Your task to perform on an android device: I shall start Running from tomorrow onwards, search for running shoes in the eBay app.
Image 0: 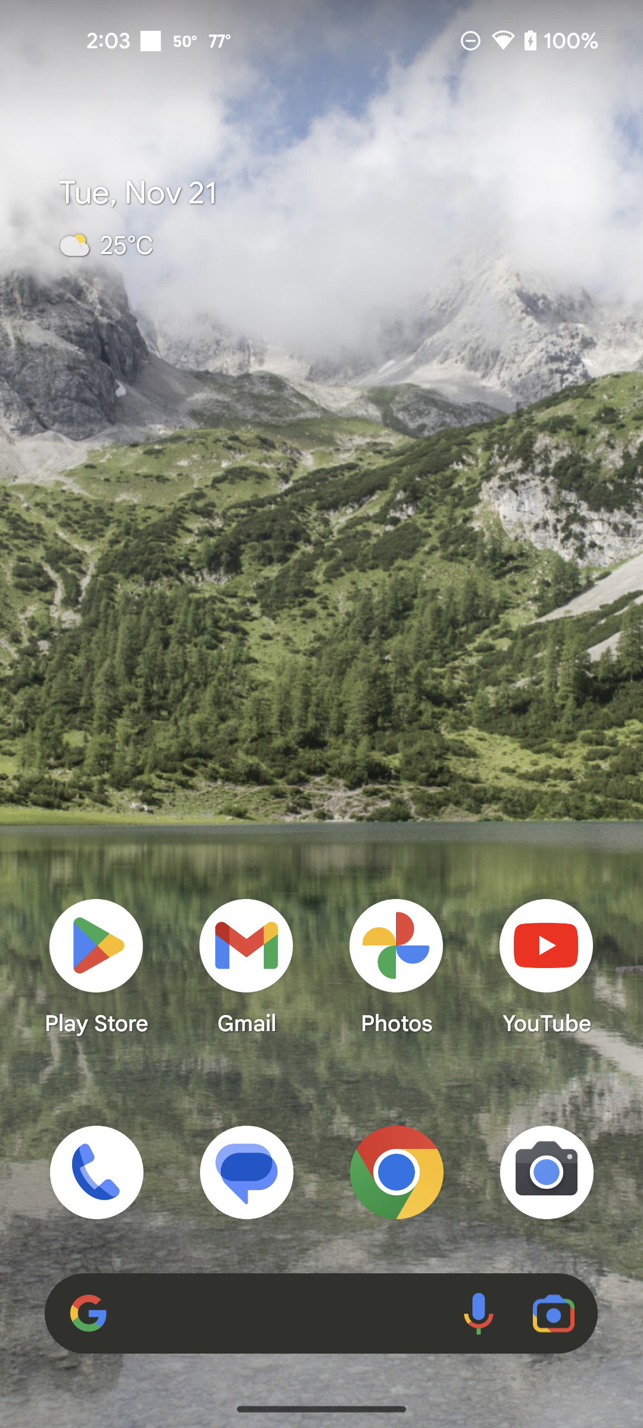
I shall start Running from tomorrow onwards, search for running shoes in the eBay app.
Step 0: open app "eBay"
Image 1: 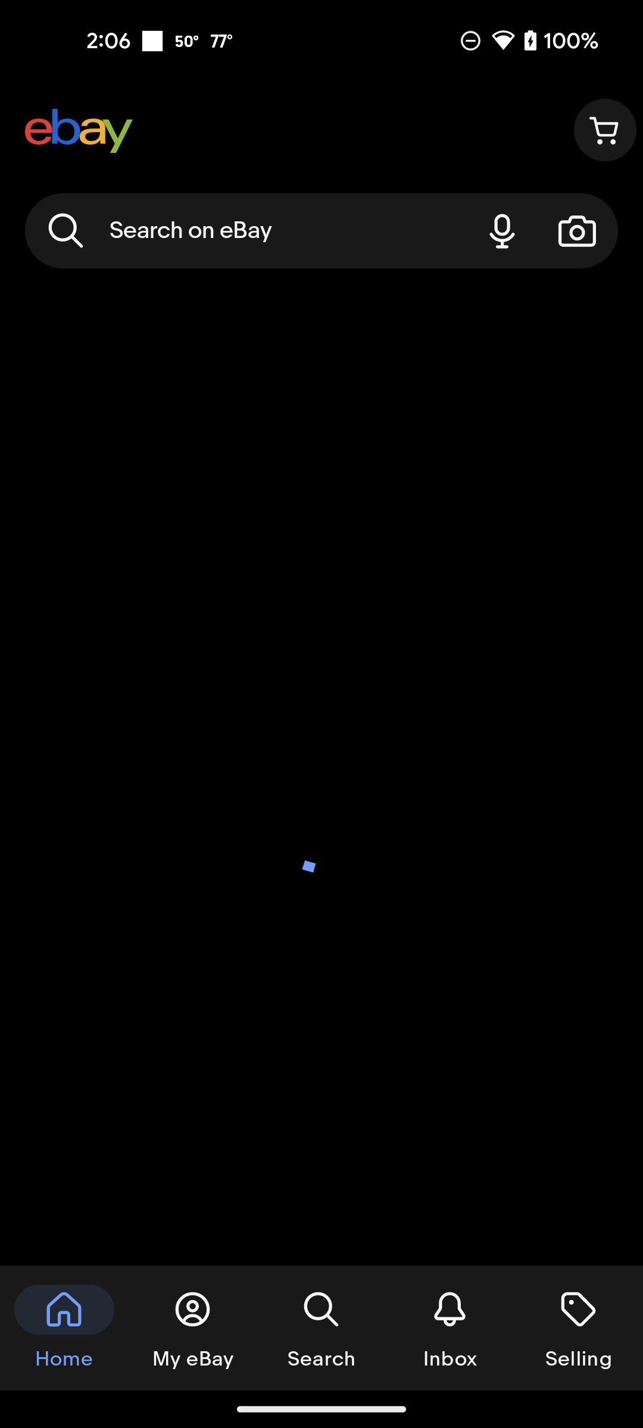
I shall start Running from tomorrow onwards, search for running shoes in the eBay app.
Step 1: wait
Image 2: 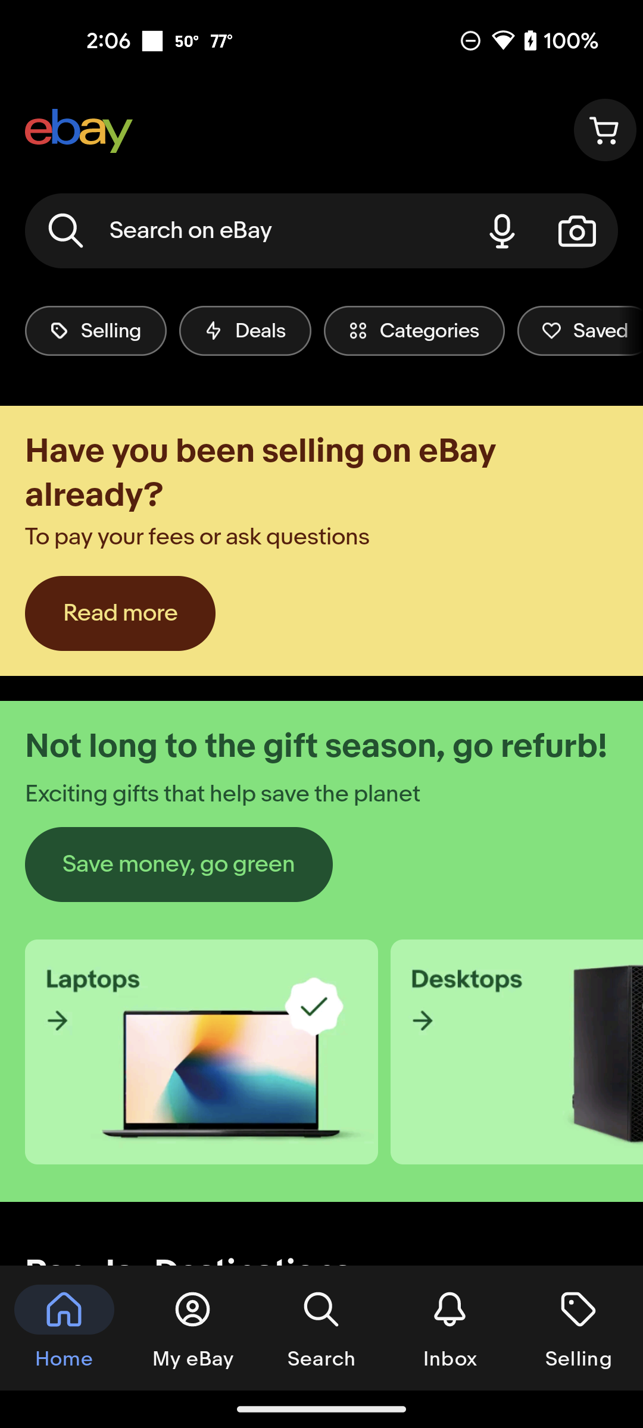
I shall start Running from tomorrow onwards, search for running shoes 
Step 2: click (246, 231)
Image 3: 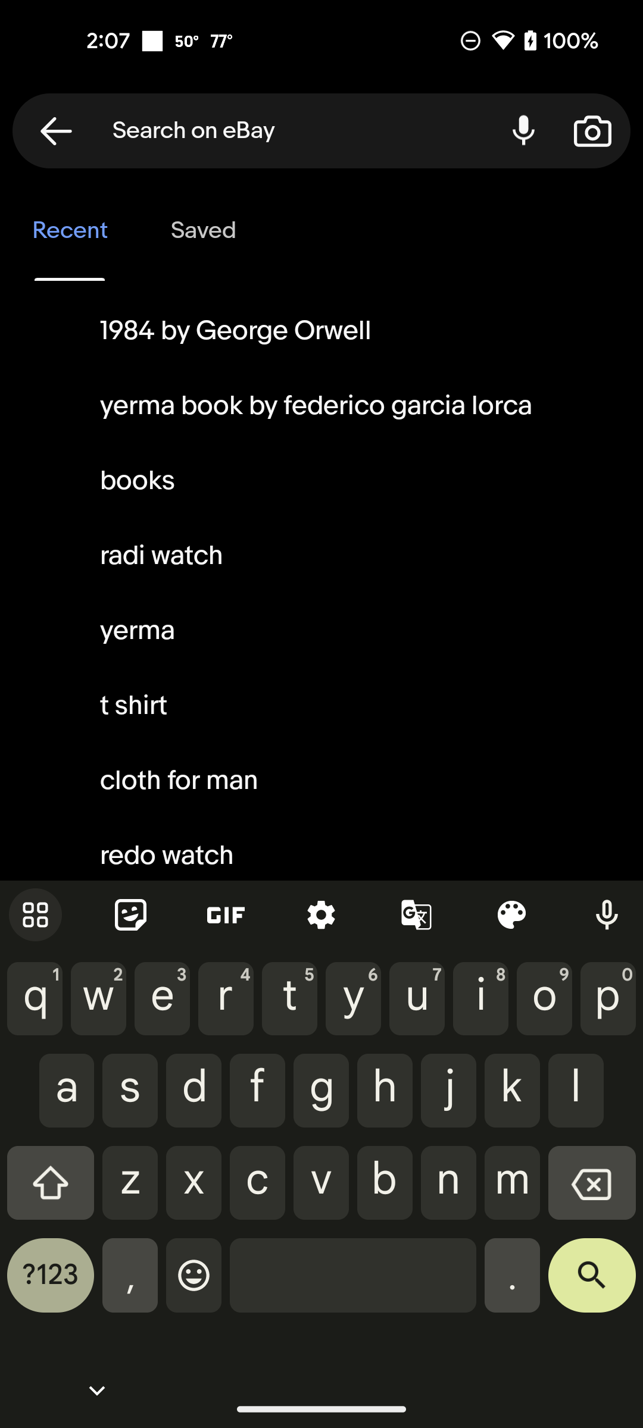
Running shoes
Step 3: type "Running shoes"
Image 4: 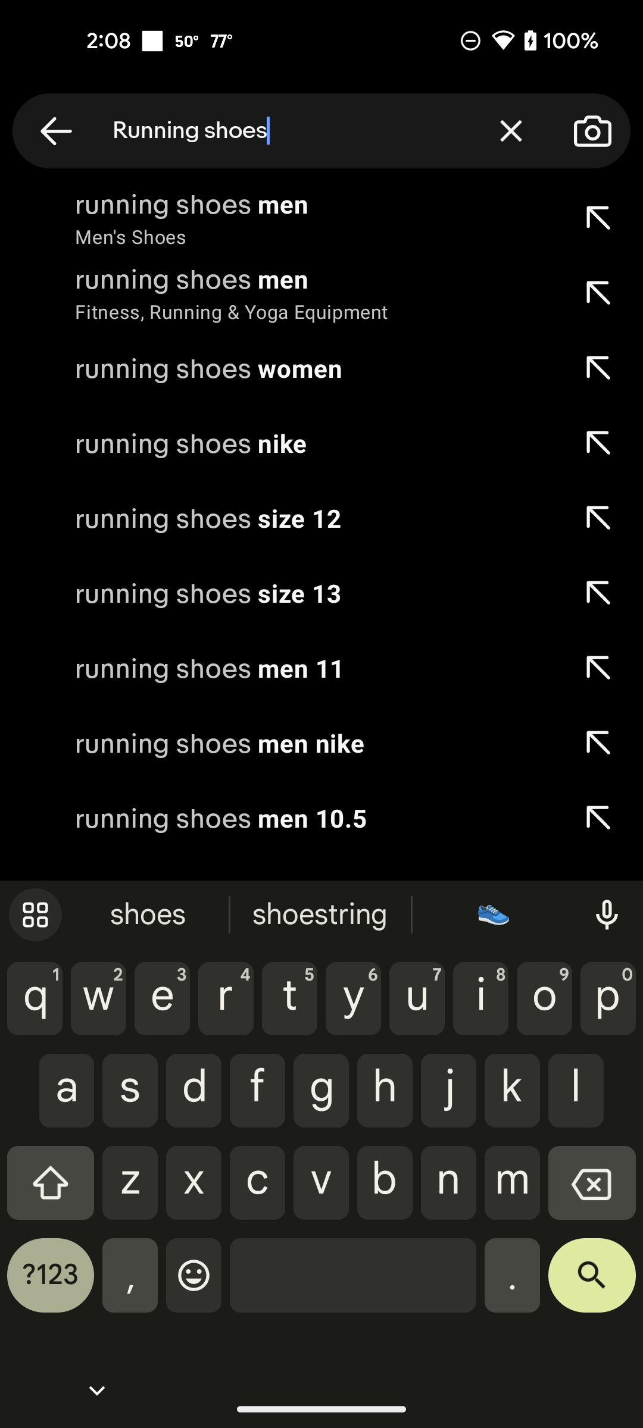
Search on the screen bar top of the bottom of right corner
Step 4: click (592, 1284)
Image 5: 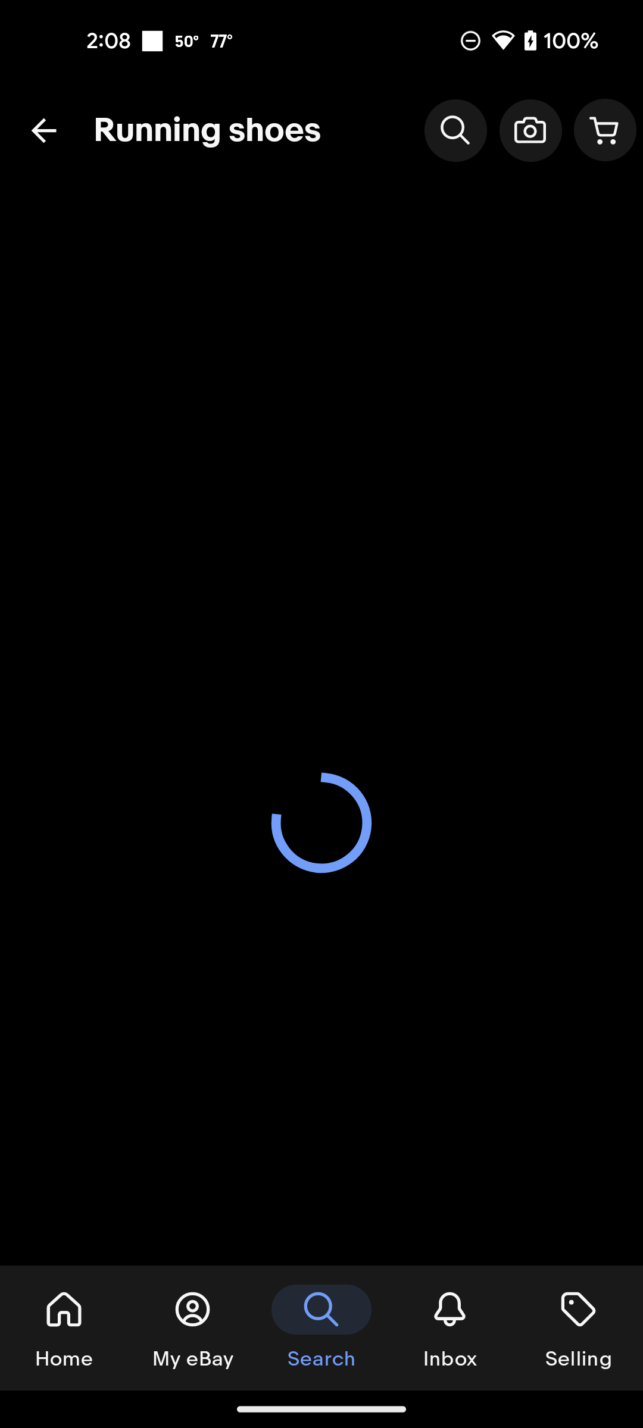
Search on the screen bar top of the bottom of right corner
Step 5: click (579, 1328)
Image 6: 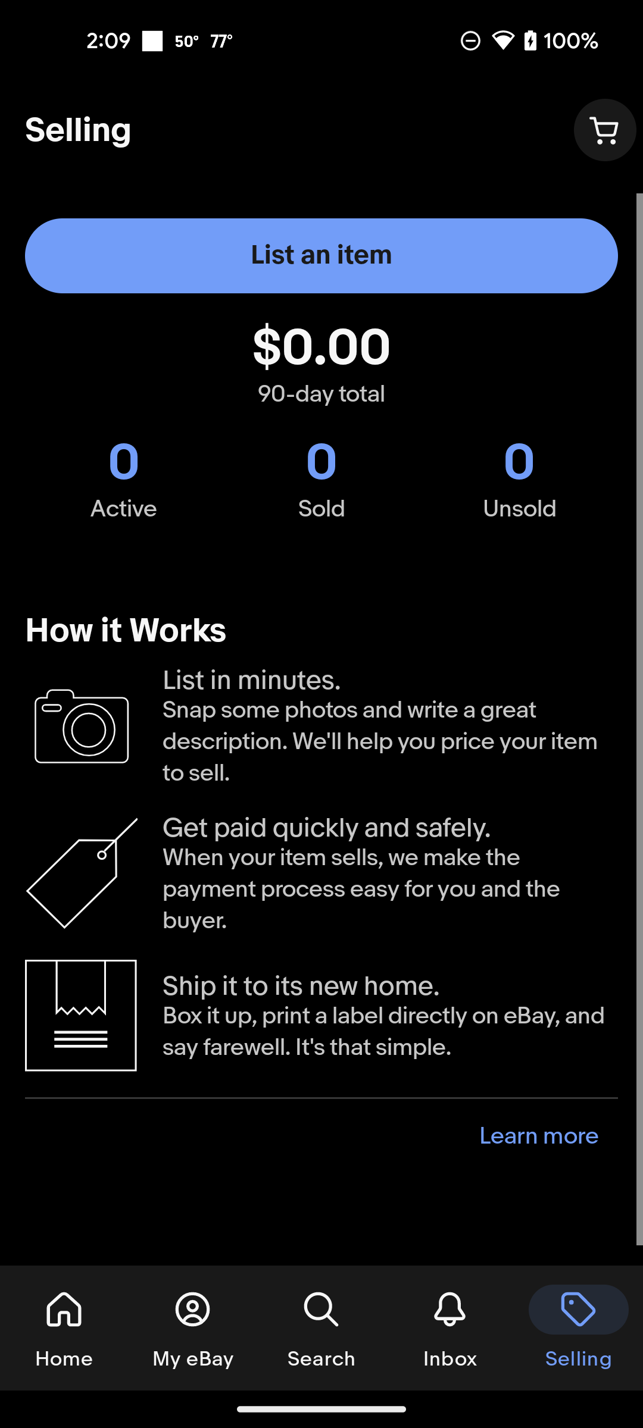
Search on the screen bar top of the bottom of right corner
Step 6: click (579, 1328)
Image 7: 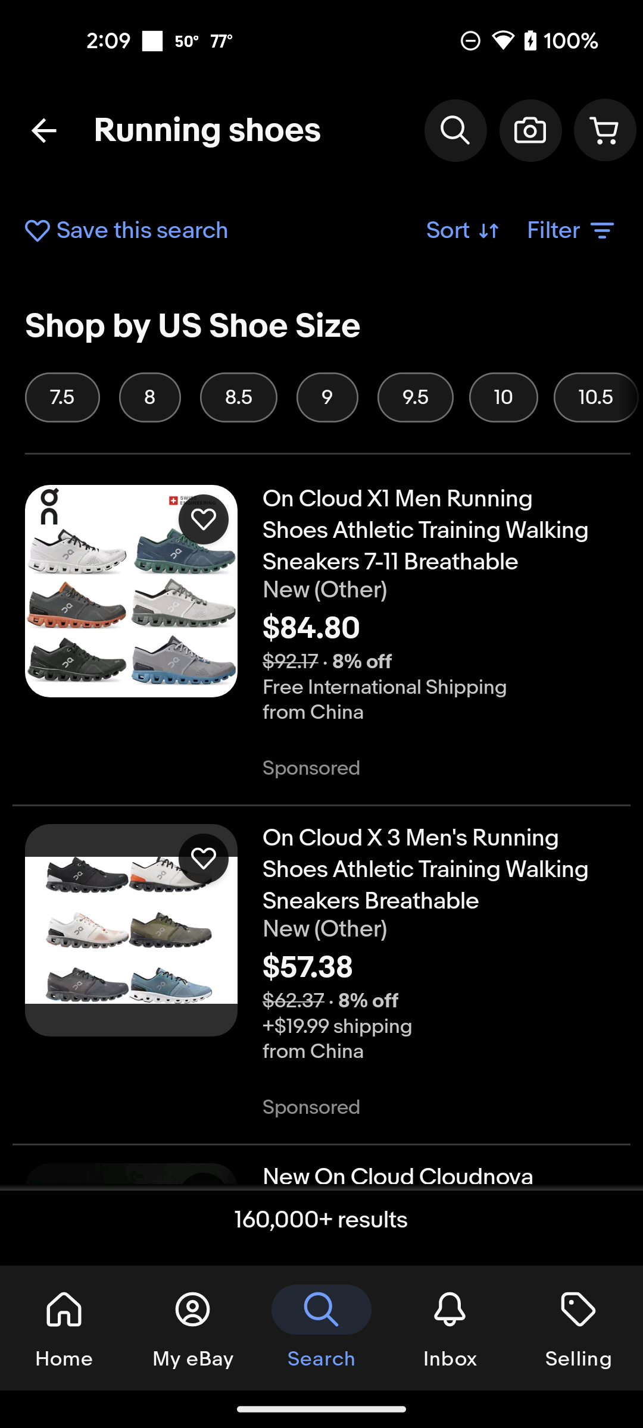
Search on the screen bar top of the bottom of right corner
Step 7: scroll down